Your task to perform on an android device: View the progress of the tracking in the Google fit app 
Image 0: 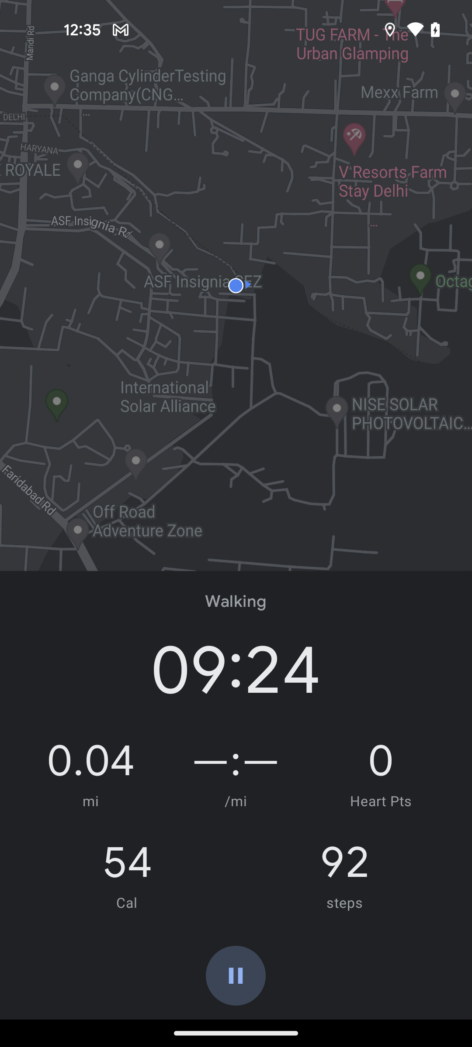
Go back to the previous page
Step 0: press back button
Image 1: 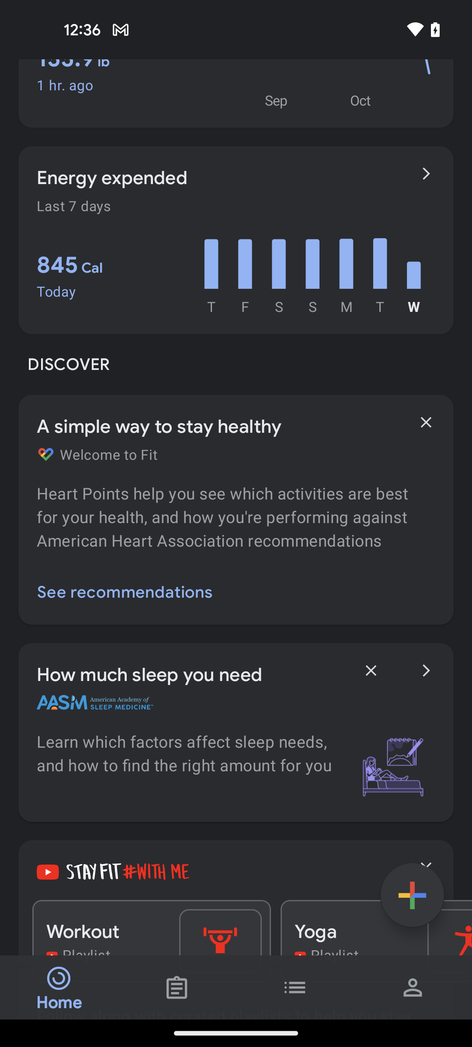
Swipe down to view more
Step 1: scroll up
Image 2: 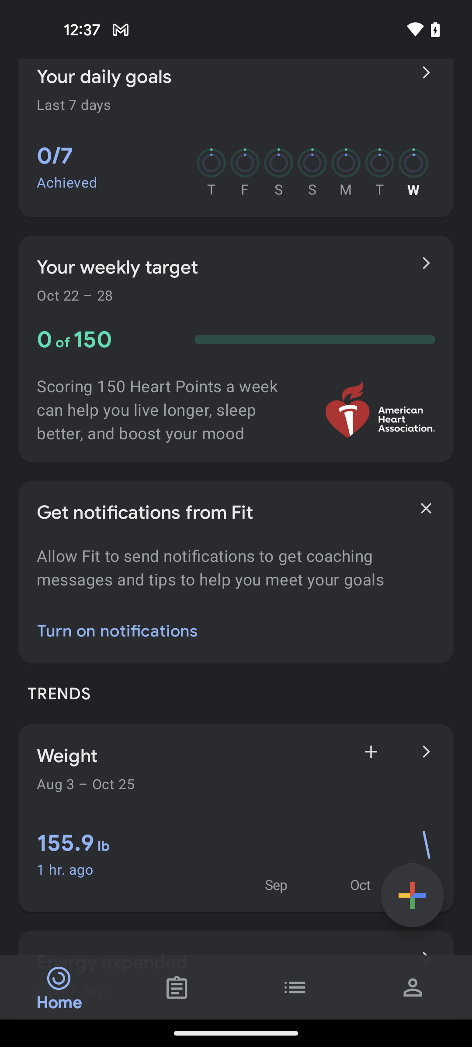
Swipe down to view more
Step 2: scroll up